Your task to perform on an android device: Natalia asked me to send an image of my palm plant, so send an image of a palm plant to my friend Natalia Larson in the Snapchat app.
Image 0: 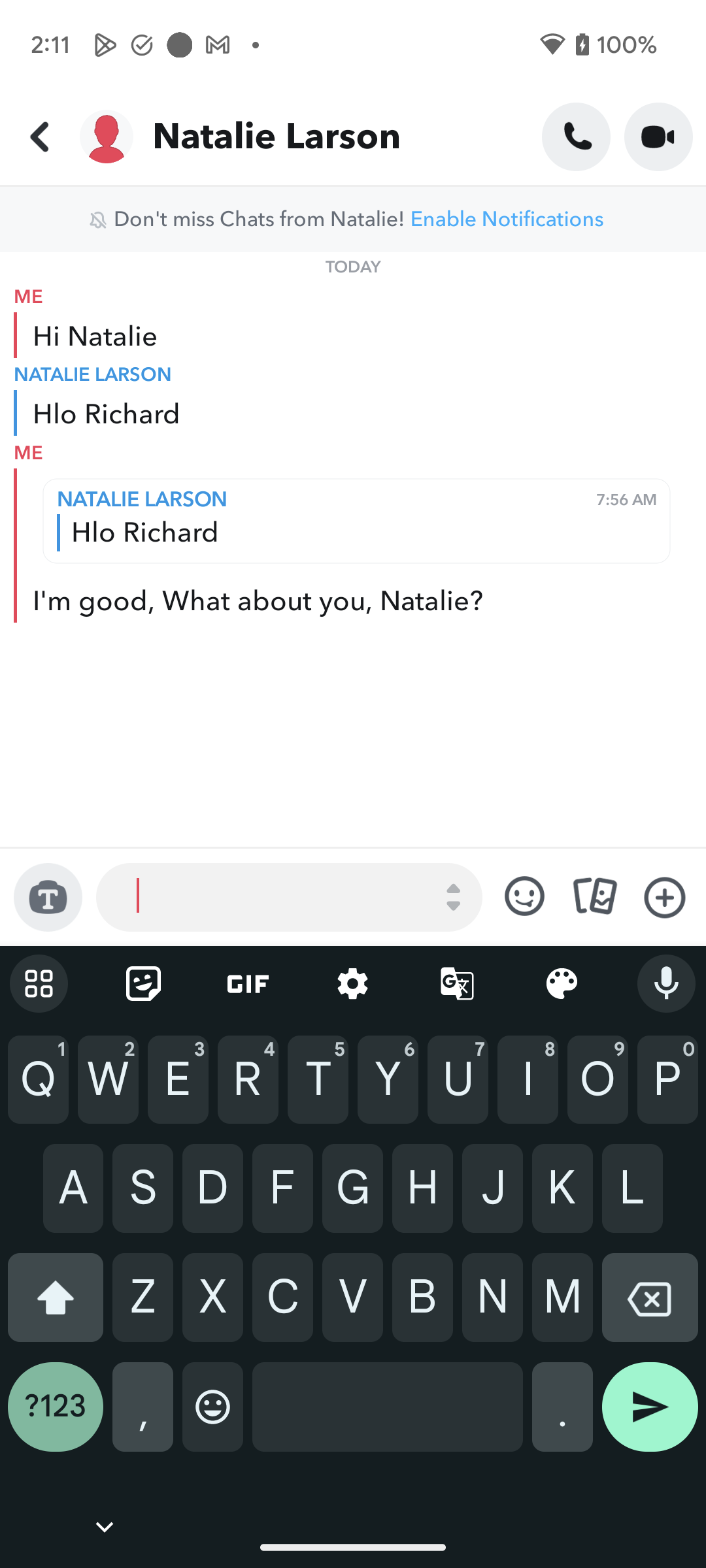
Click on the image icon to select the image to send her.
Step 0: click (595, 896)
Image 1: 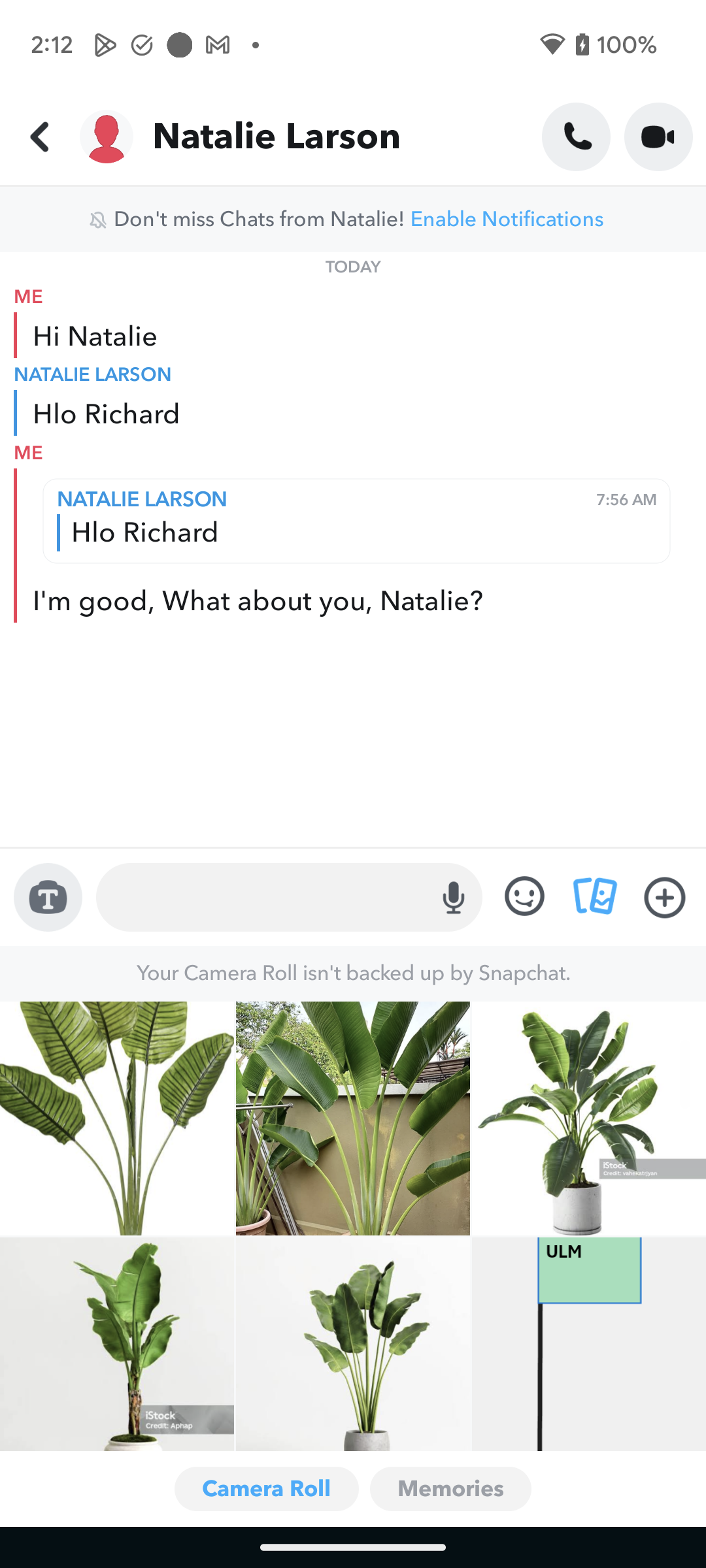
Click on the first palm plant image to to select this image to send her.
Step 1: click (117, 1118)
Image 2: 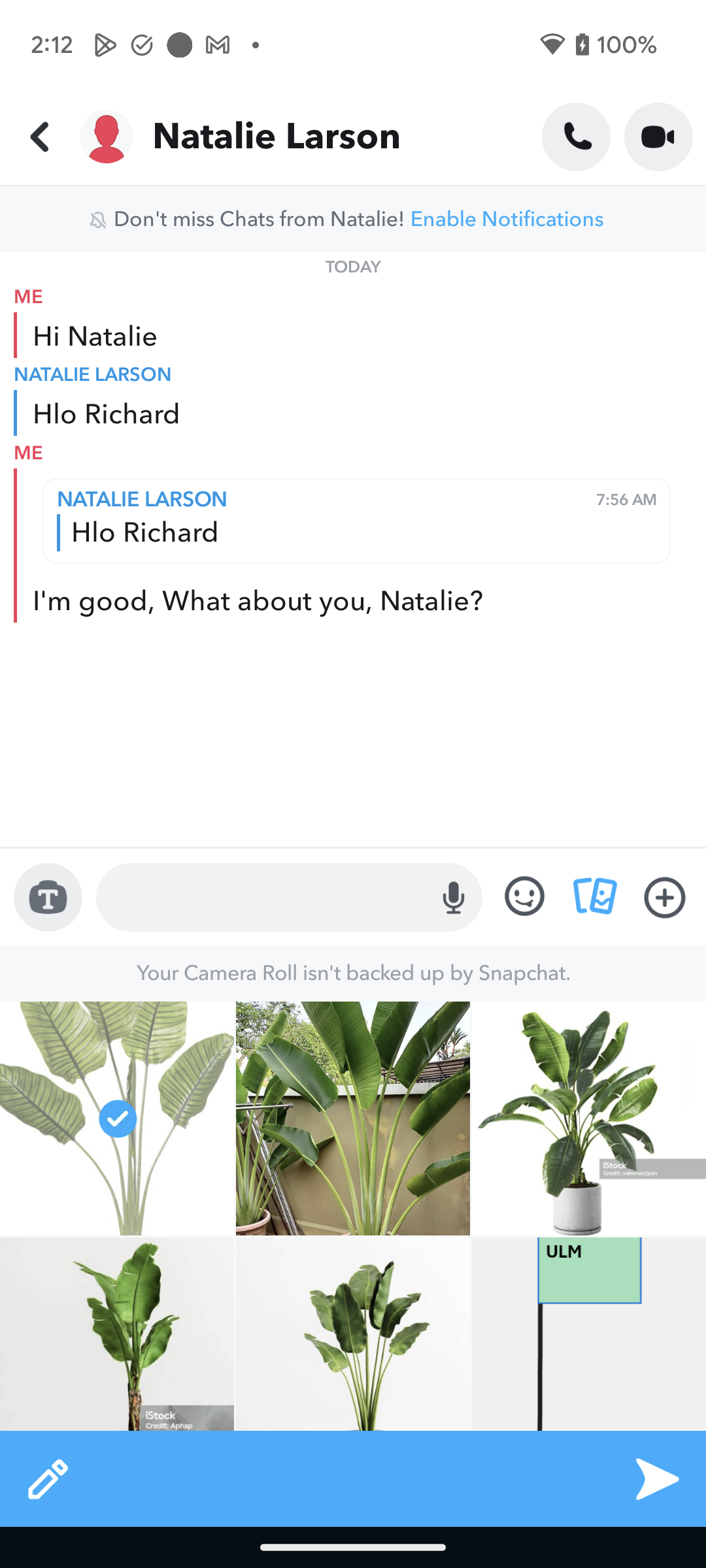
Click on the send button icon at the bottom of the screen to send this image to Natalie.
Step 2: click (657, 1478)
Image 3: 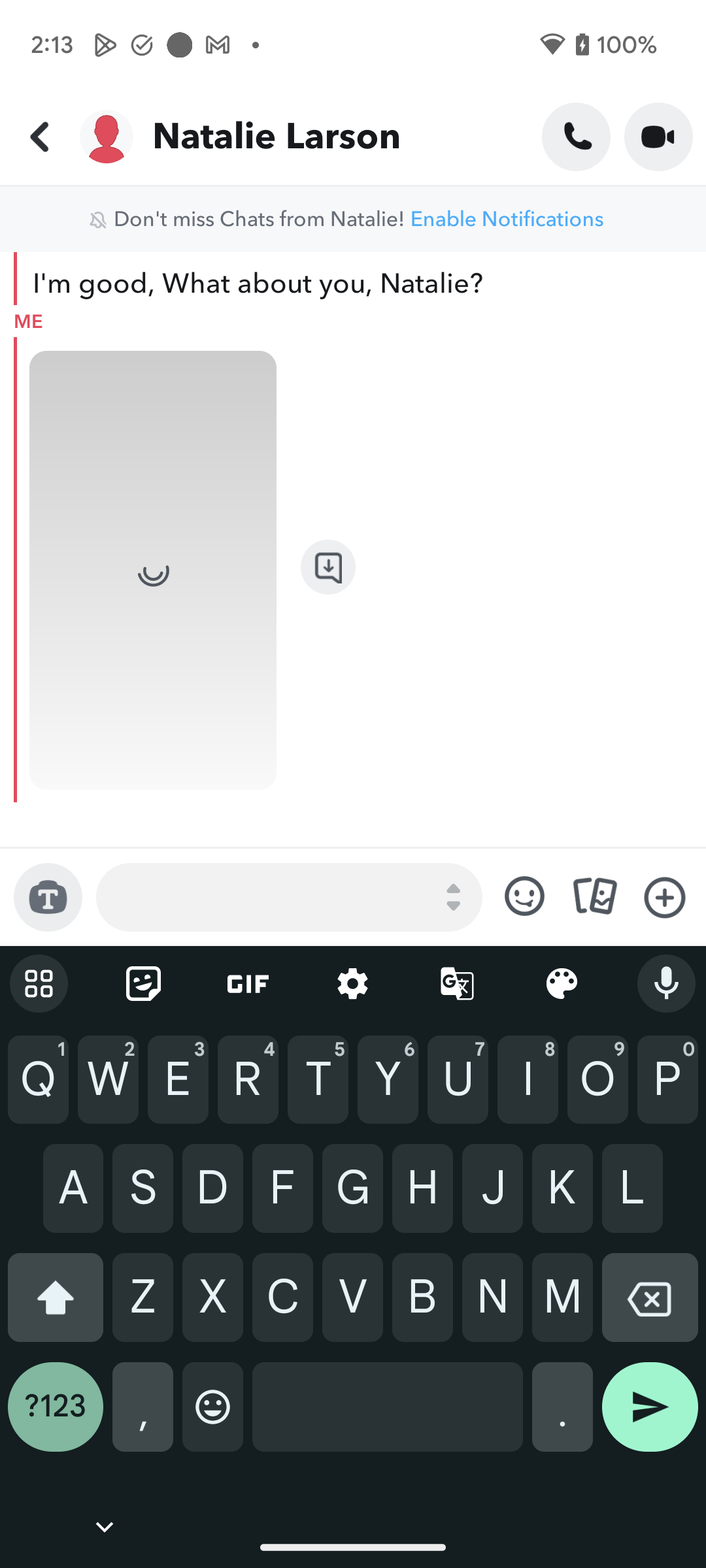
Click on the send button icon at the bottom of the screen to send this image to Natalie.
Step 3: wait